Your task to perform on an android device: My old drill machine broke down, so I need a new one for my carpentry business. To find the drill machine, use the Moglix app.
Image 0: 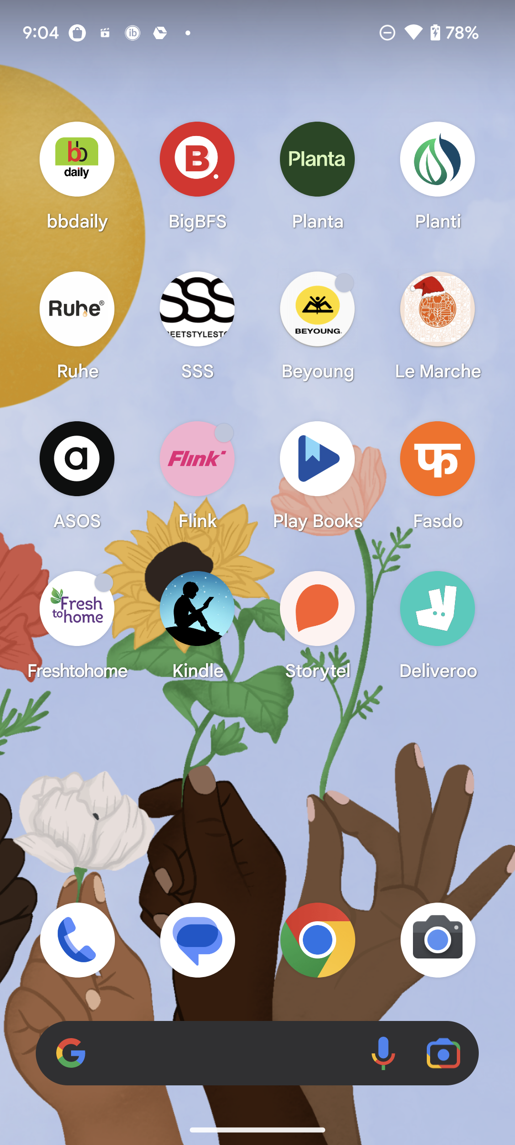
Open Moglix App
Step 0: open app "Moglix"
Image 1: 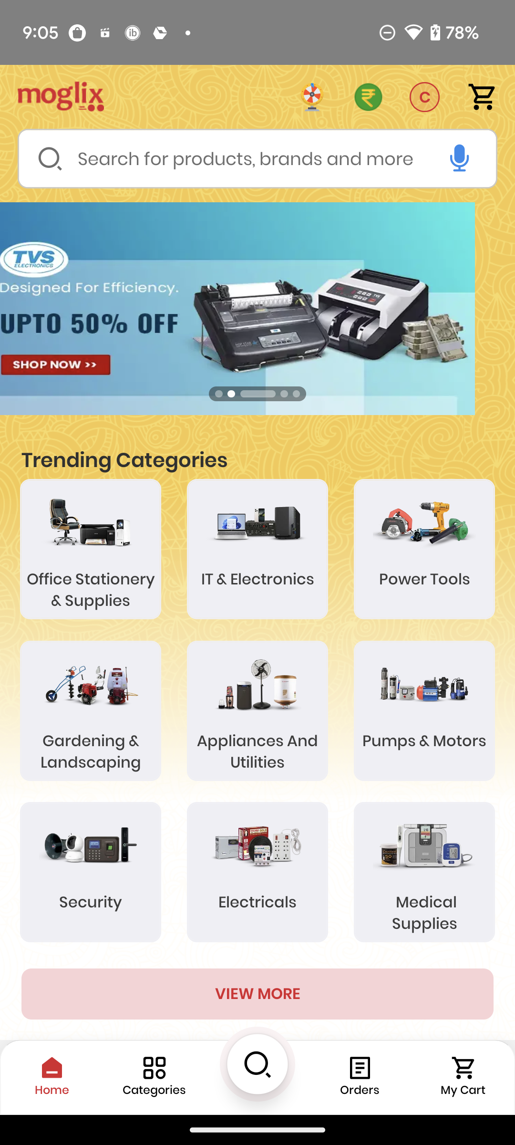
Click on the search bar at the top of the screen
Step 1: click (241, 158)
Image 2: 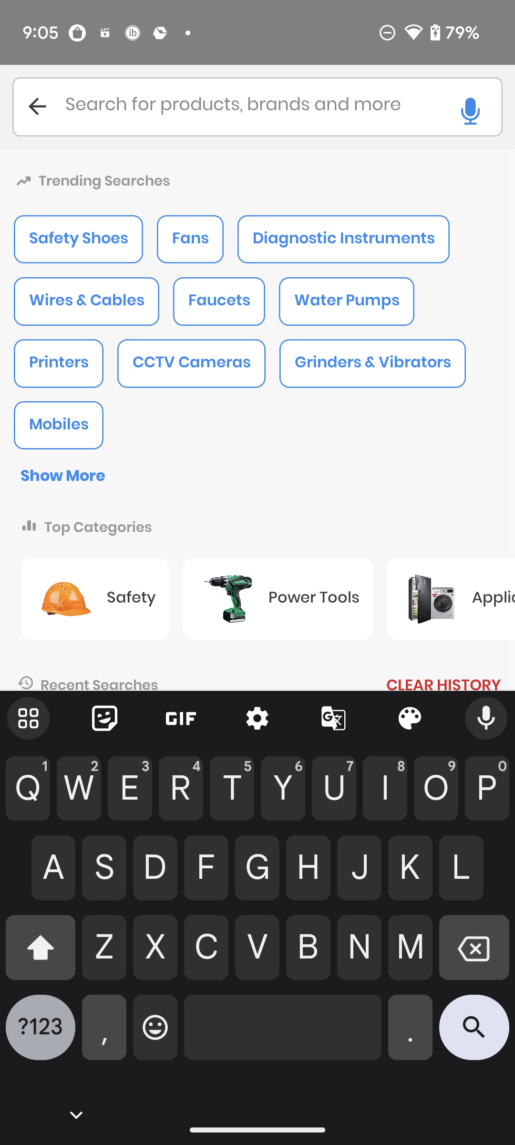
Search for Drill Machine
Step 2: type "Drill Machine"
Image 3: 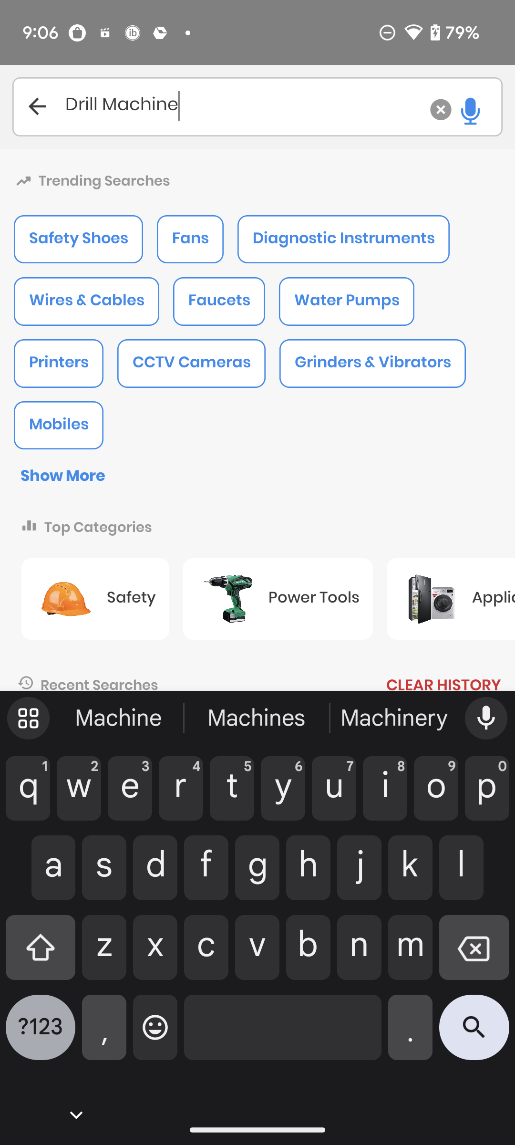
Click on the search button at the bottom right corner of the screen
Step 3: click (474, 1035)